Your task to perform on an android device: I want to read reviews of this dress and see the what other customers says about the dress
Image 0: 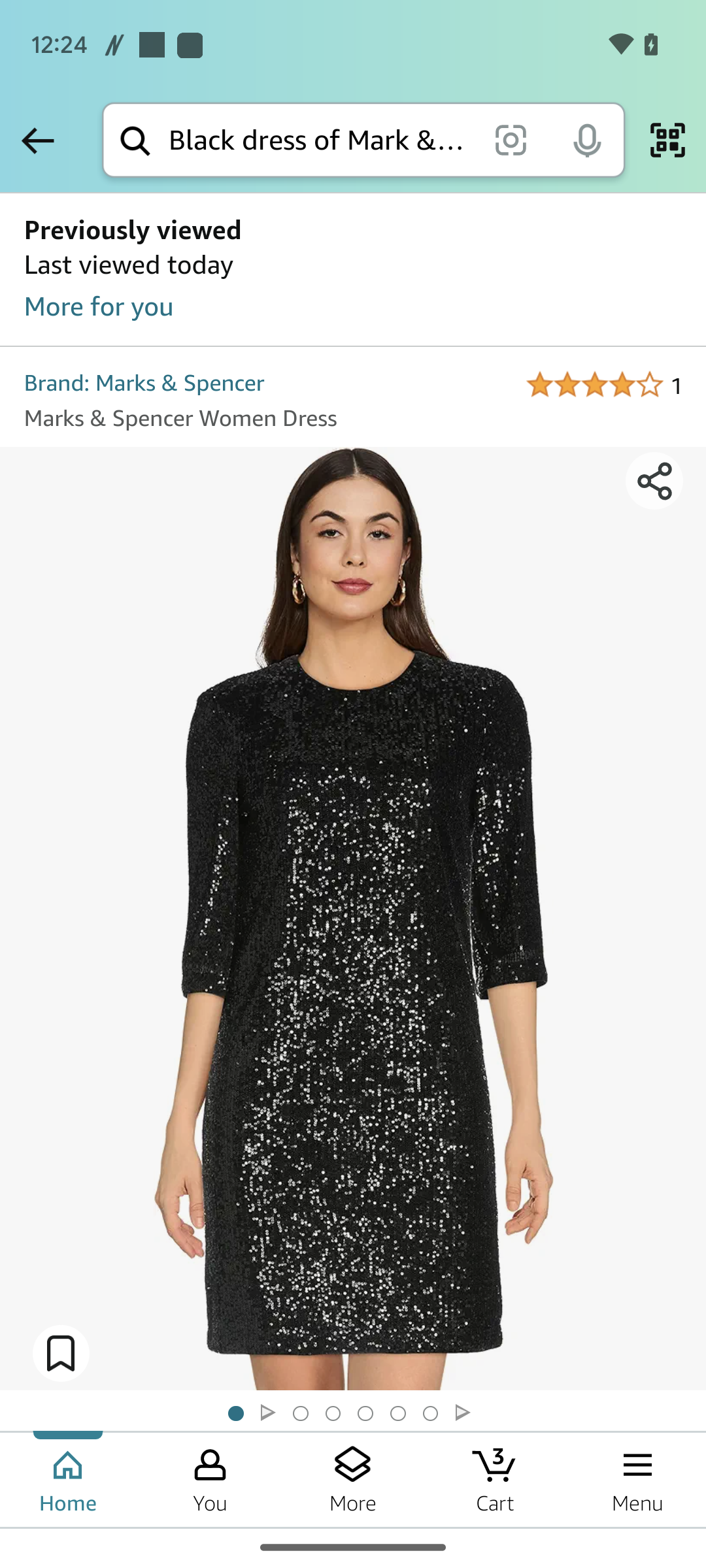
Scroll up to view the reviews option 
Step 0: scroll down
Image 1: 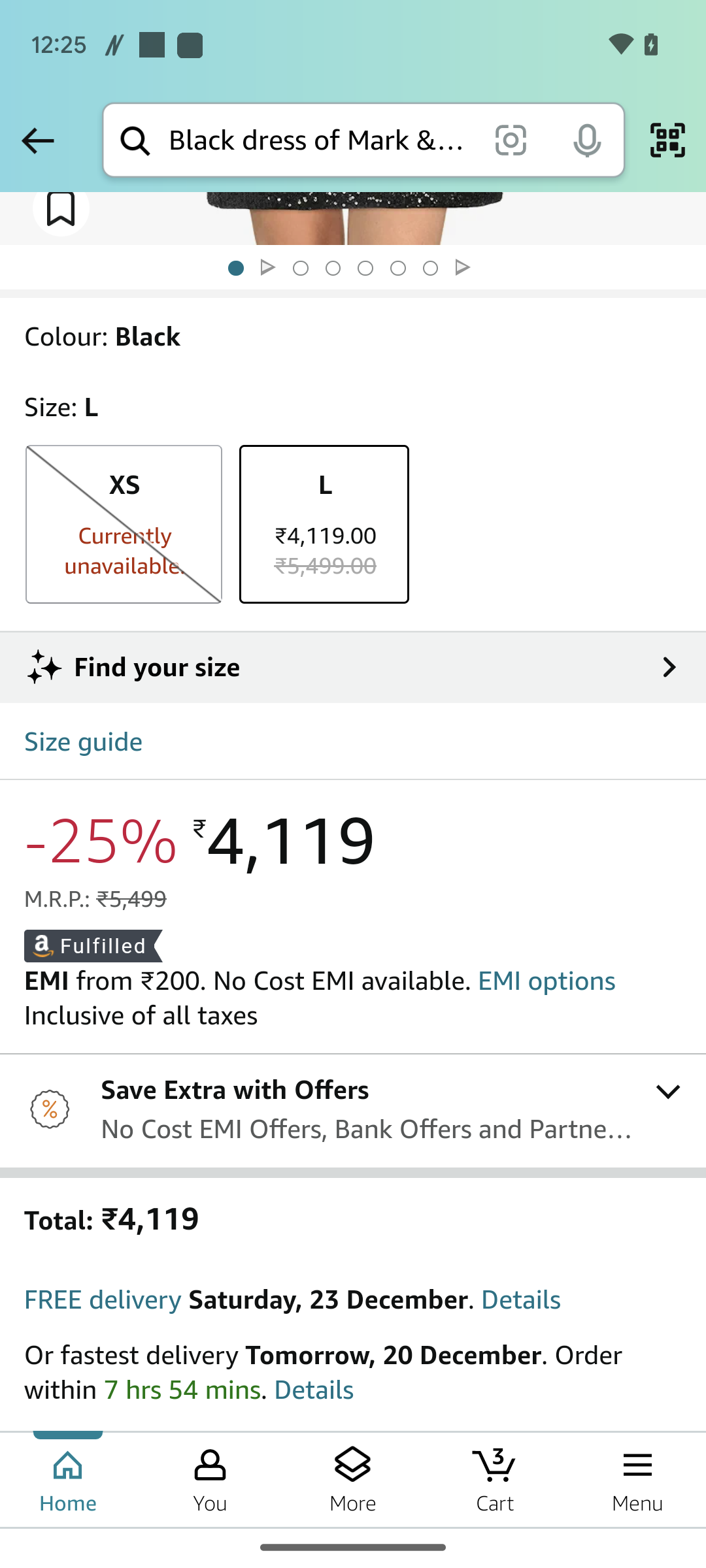
Scroll up to view the reviews option 
Step 1: scroll down
Image 2: 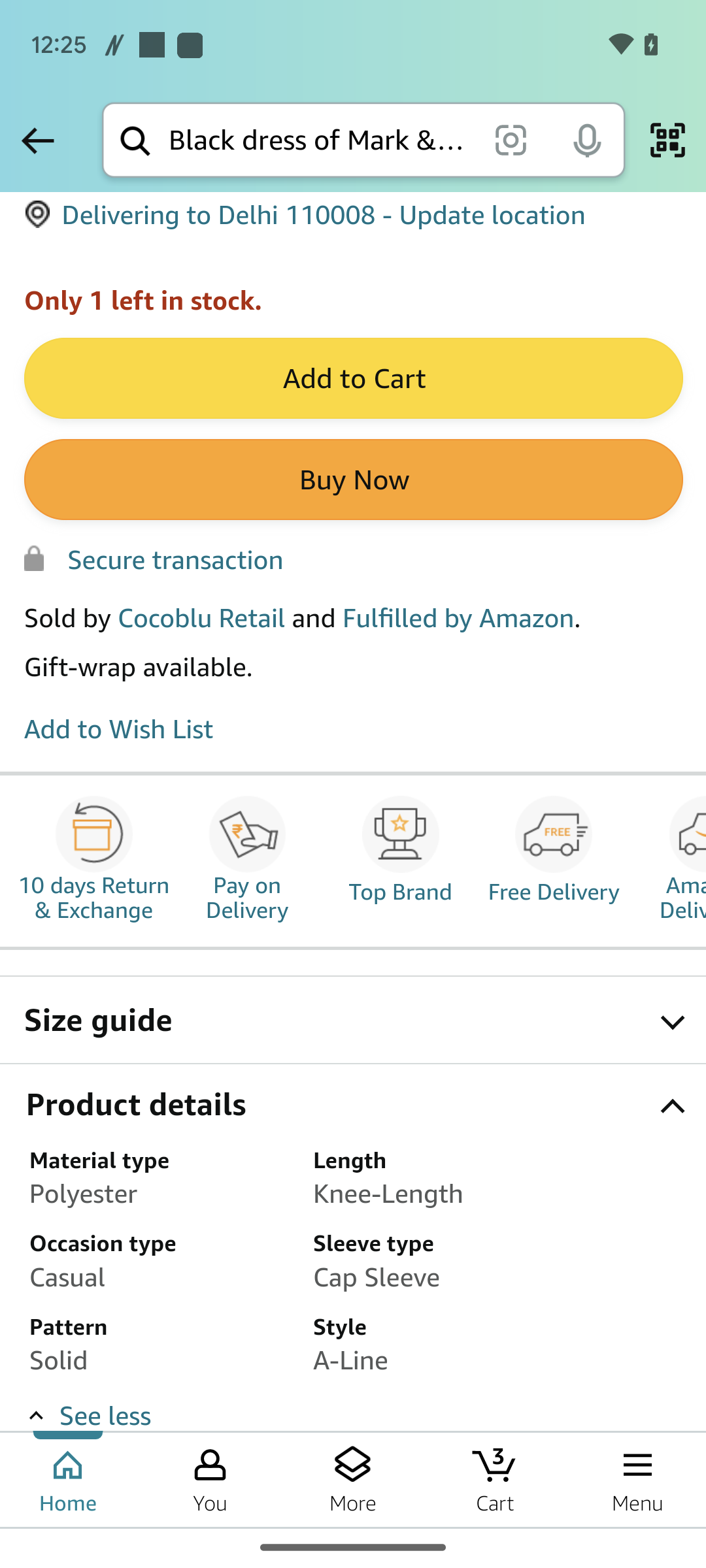
Scroll up to view the reviews option 
Step 2: scroll down
Image 3: 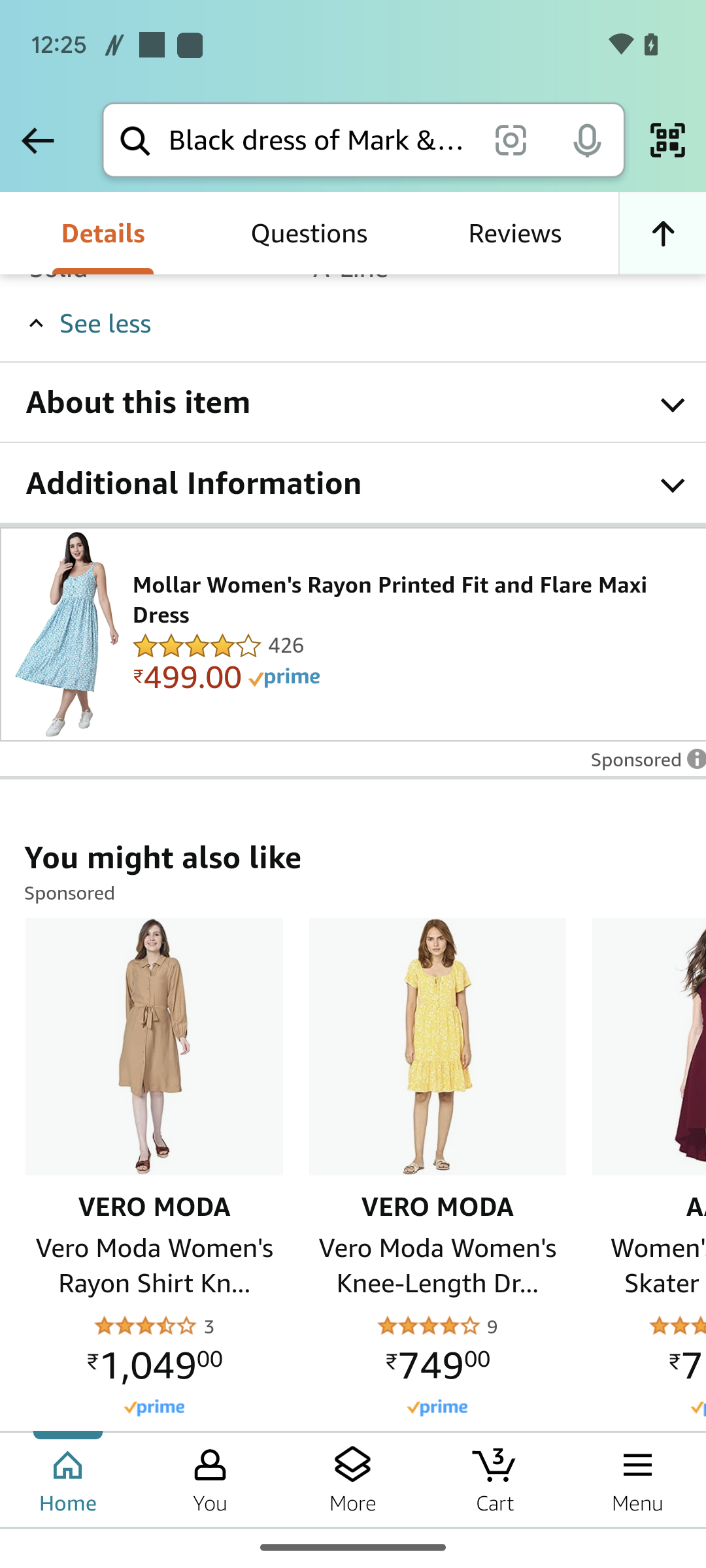
Click on the reviews option 
Step 3: click (514, 233)
Image 4: 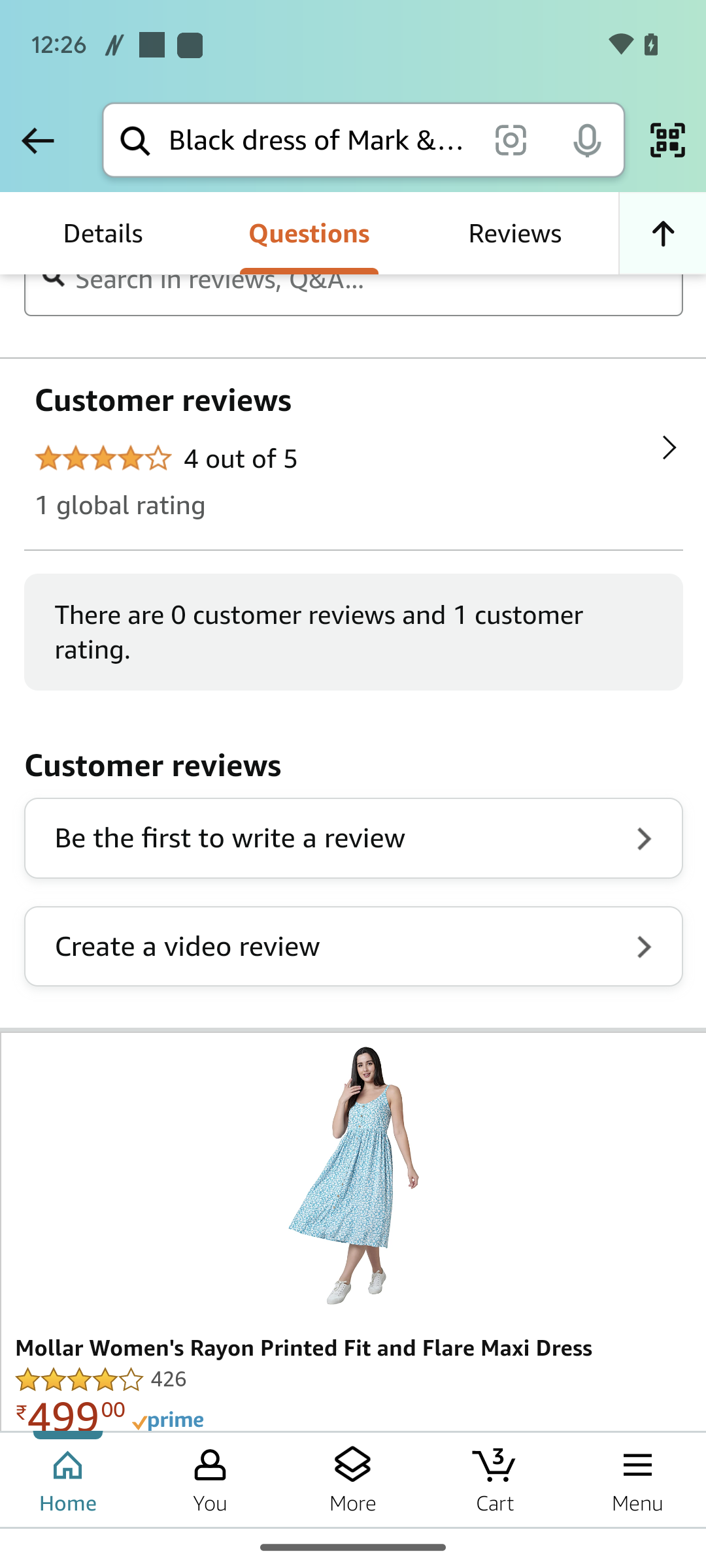
Click on the ratings 
Step 4: click (239, 457)